Your task to perform on an android device: In the MakeMyTrip.com app,find a flight from Tokyo Hachijo Jima to Beijing departing on August 12, 2023 and returning on August 22, 2023 then select the flight between 4 p.m. to 4 p.m.
Image 0: 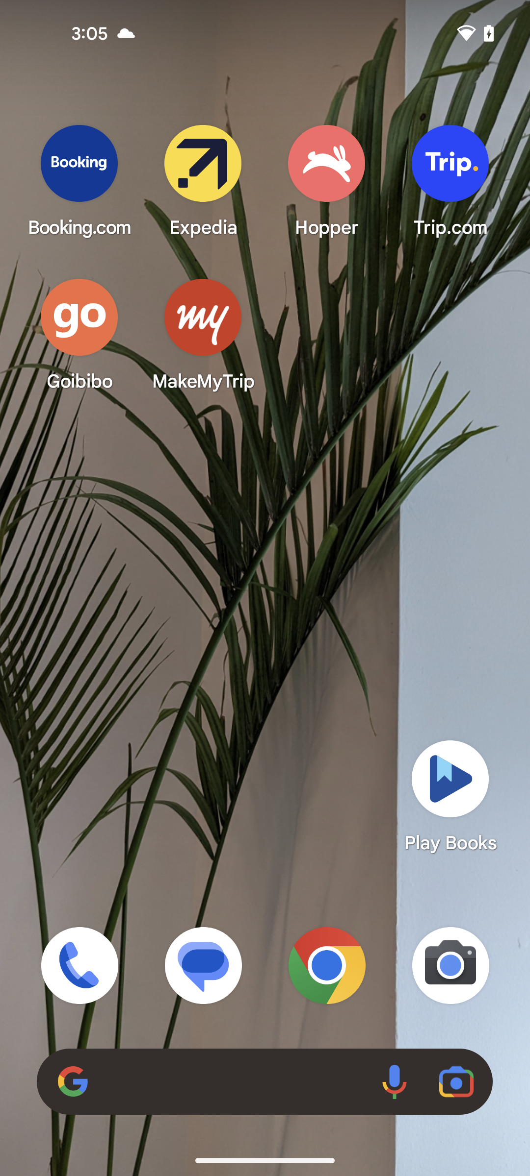
Open MakeMyTrip app
Step 0: open app "MakeMyTrip"
Image 1: 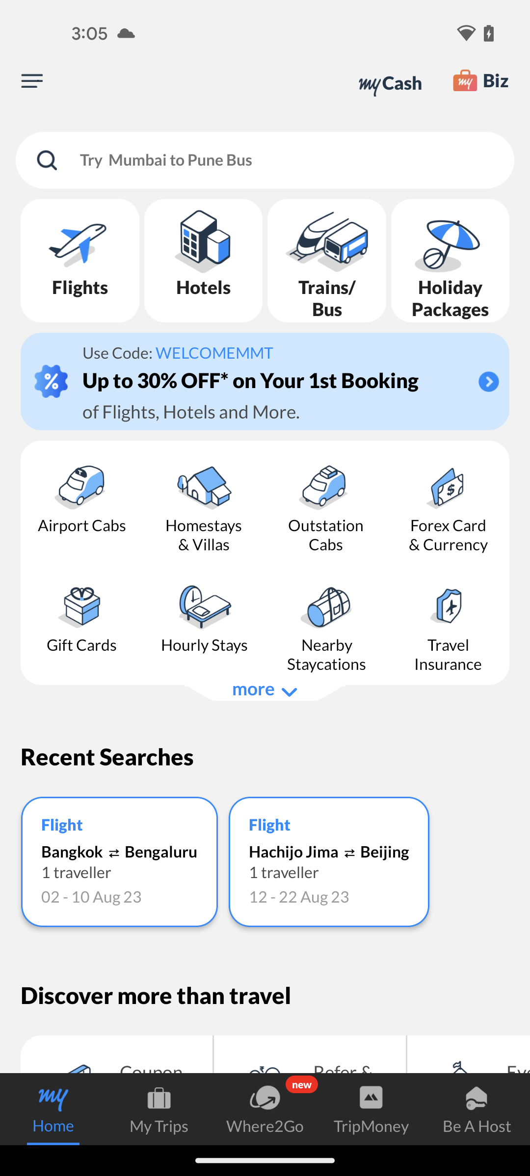
Click on the Flights option at the left top corner of the screen
Step 1: click (80, 261)
Image 2: 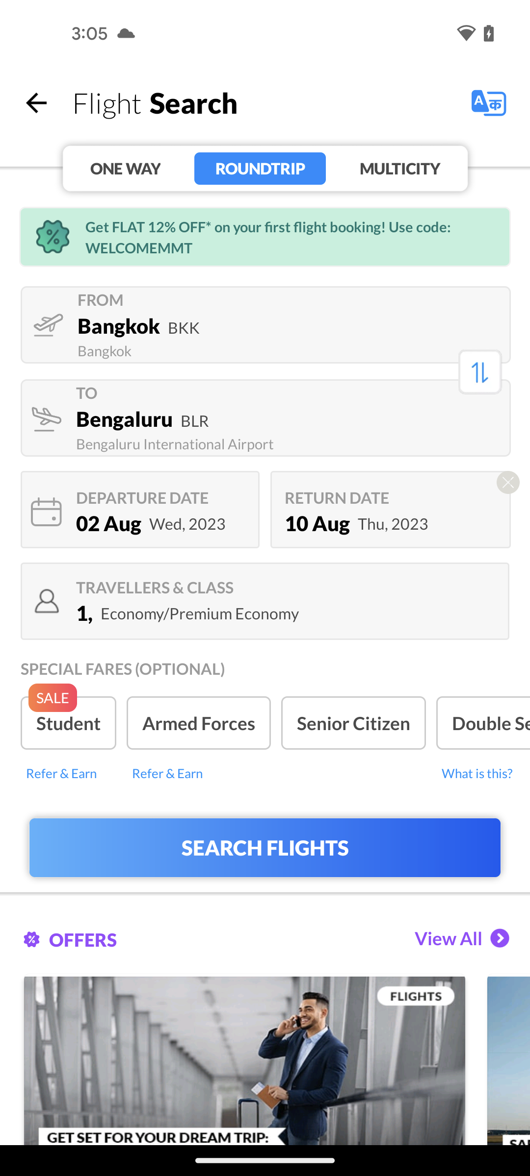
Click on the departure section
Step 2: click (287, 325)
Image 3: 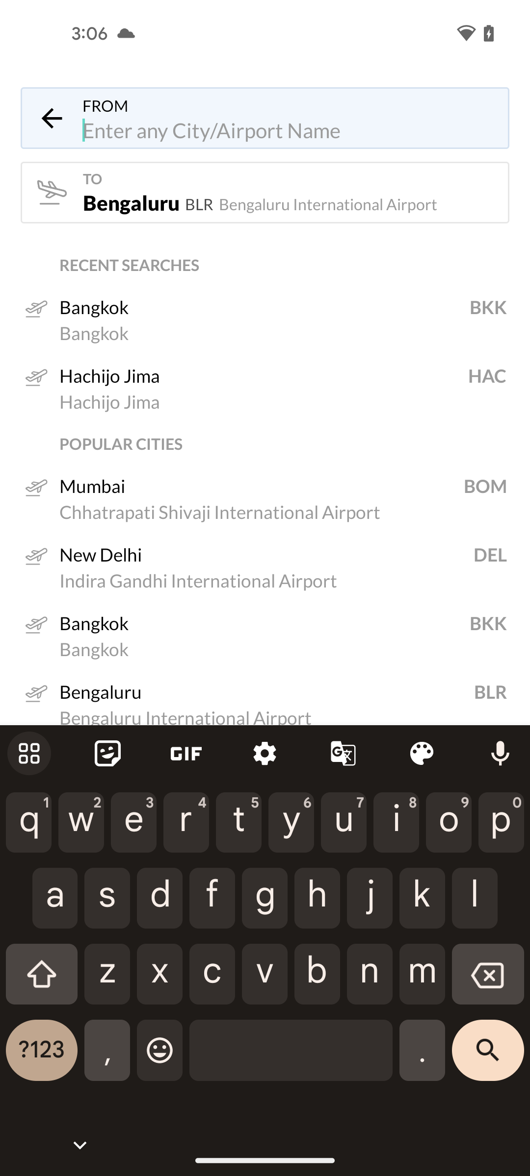
Search for Tokyo
Step 3: type "Tokyo"
Image 4: 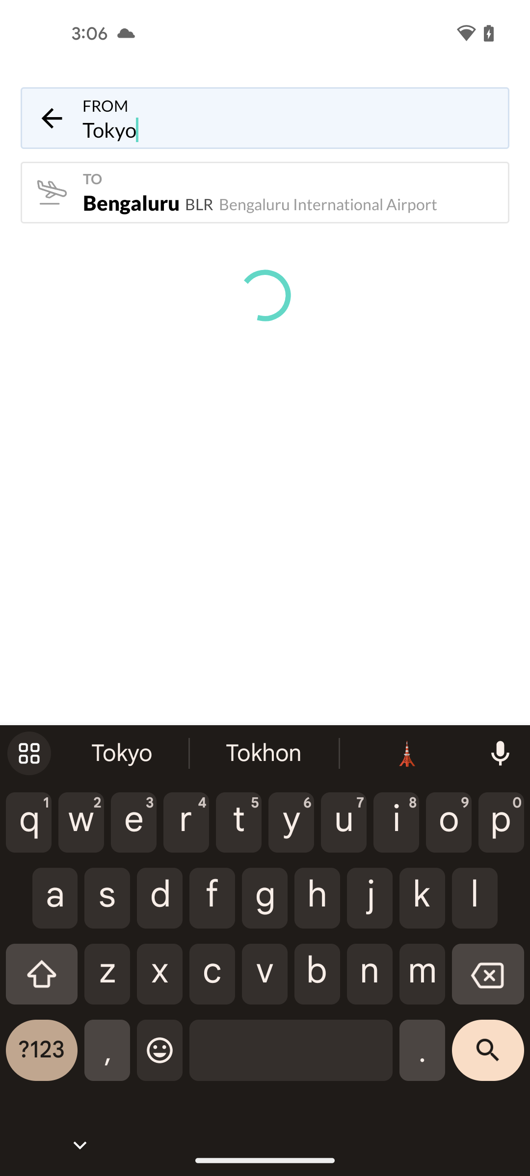
Search for Tokyo
Step 4: wait
Image 5: 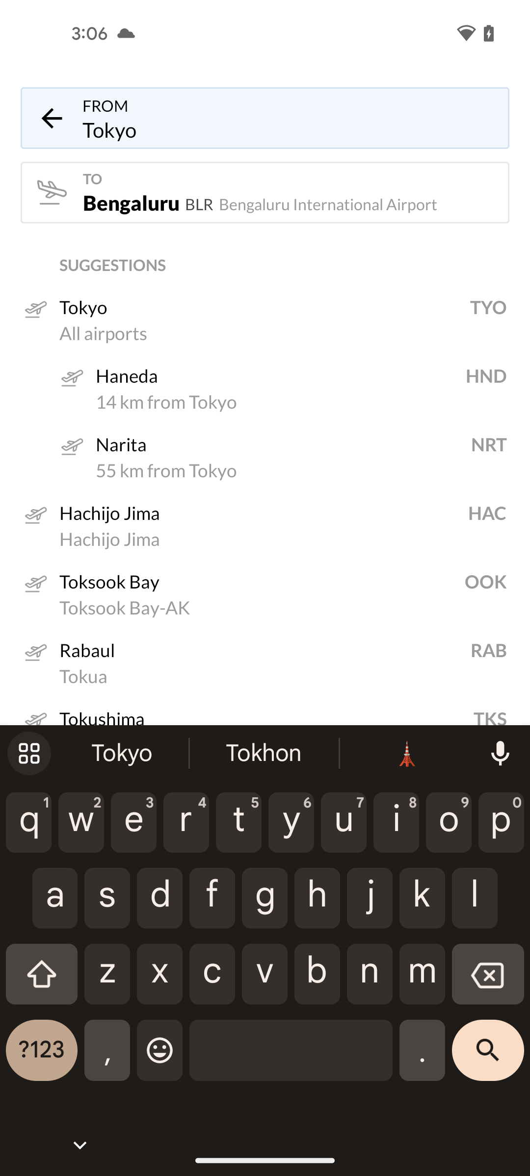
Select the Hachijo jima airport
Step 5: click (252, 513)
Image 6: 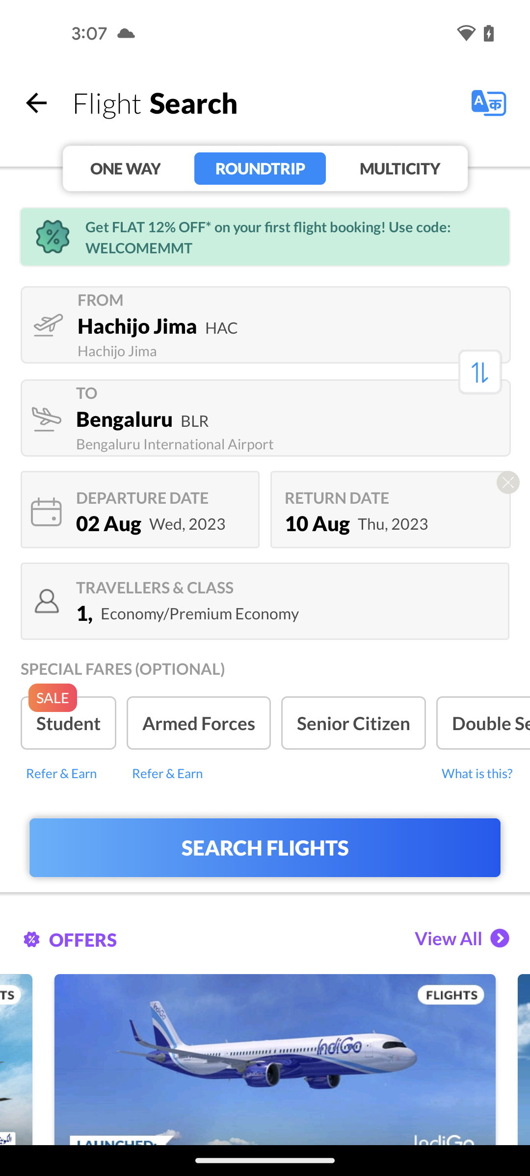
Tap on the destination section
Step 6: click (286, 417)
Image 7: 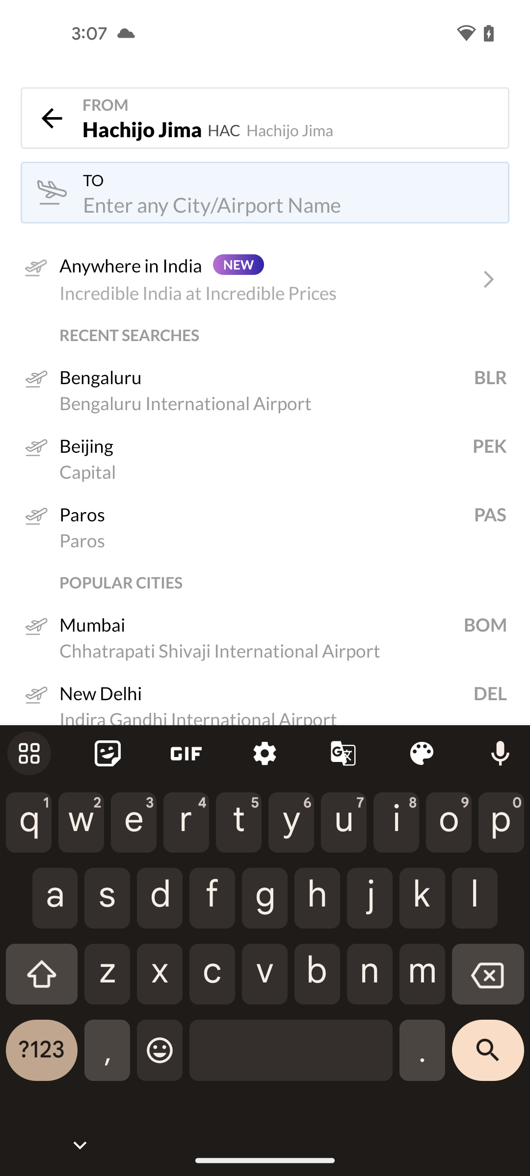
Search for Beijing airport
Step 7: type "Beijing"
Image 8: 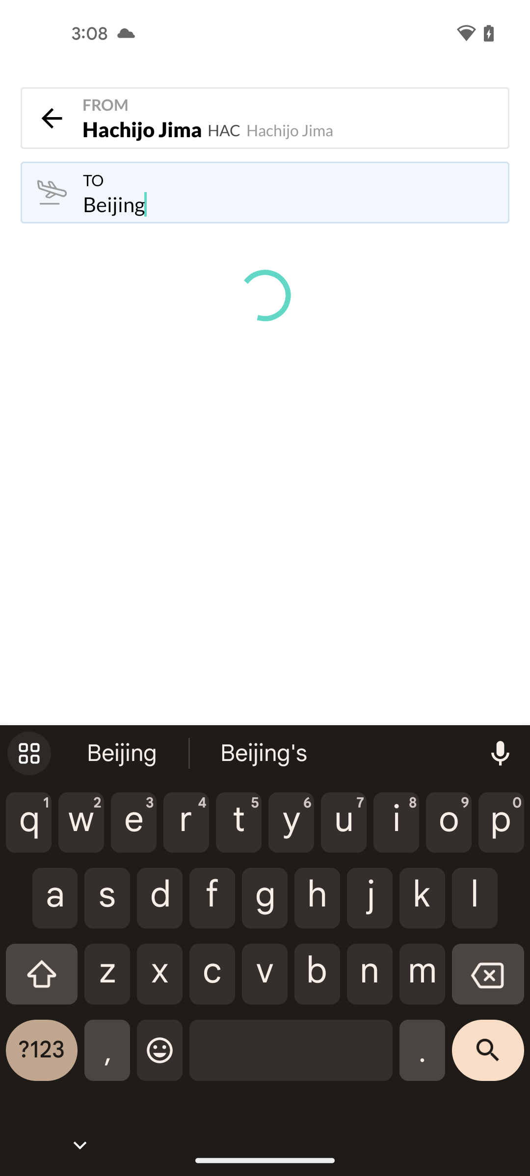
Search for Beijing airport
Step 8: wait
Image 9: 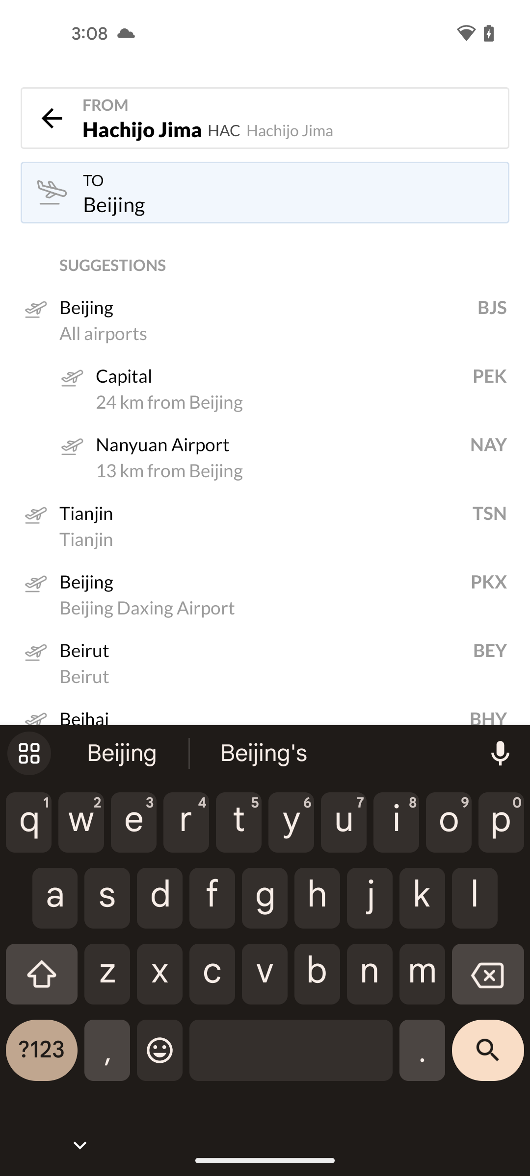
Select the capital airport
Step 9: click (272, 375)
Image 10: 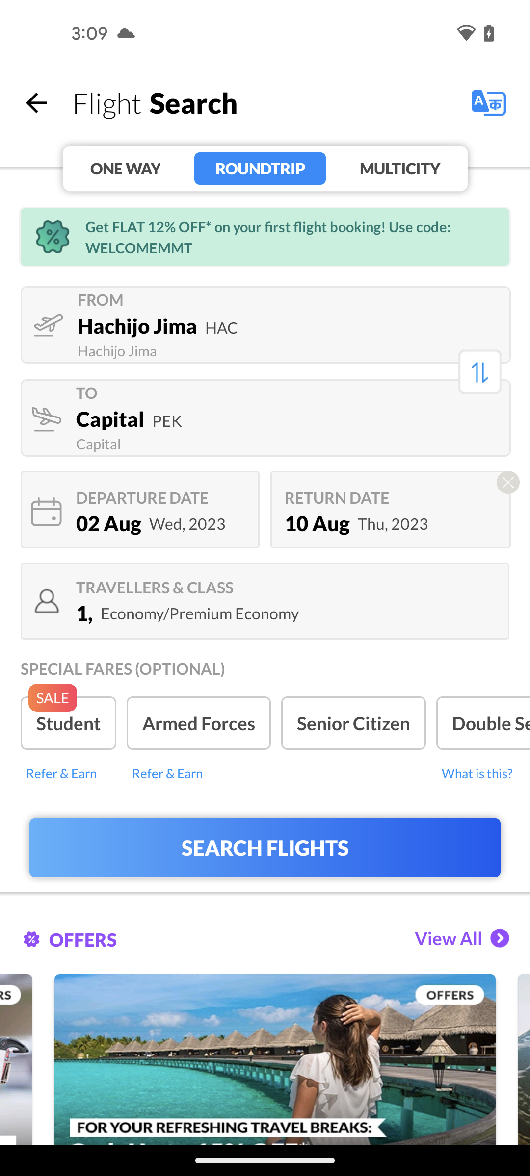
Click on the departure date section
Step 10: click (168, 497)
Image 11: 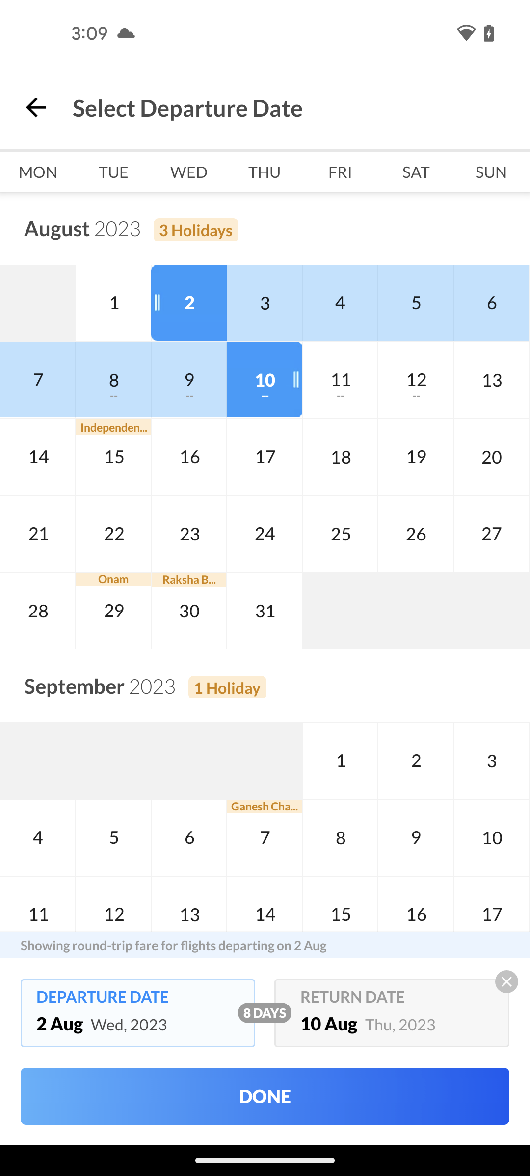
Select departure date 12 august
Step 11: click (416, 380)
Image 12: 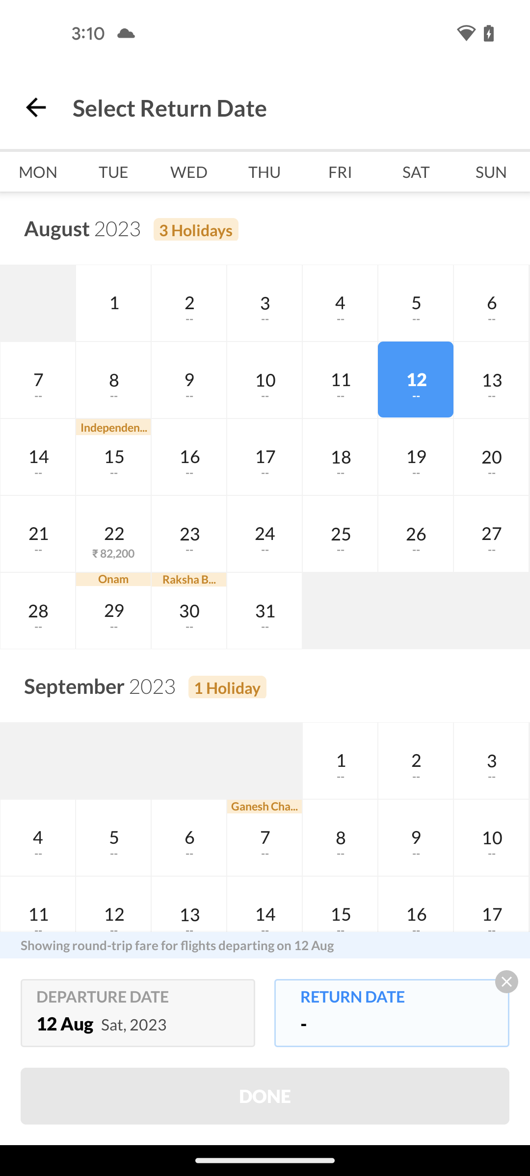
Select the return date to 22 august
Step 12: click (113, 534)
Image 13: 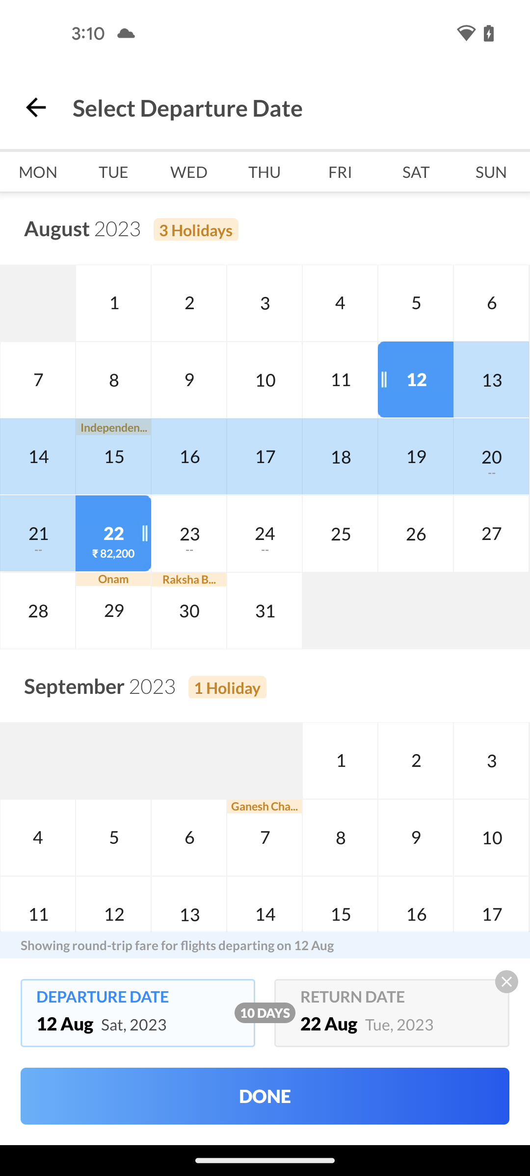
Click on the done button at the bottom of the screen
Step 13: click (264, 1068)
Image 14: 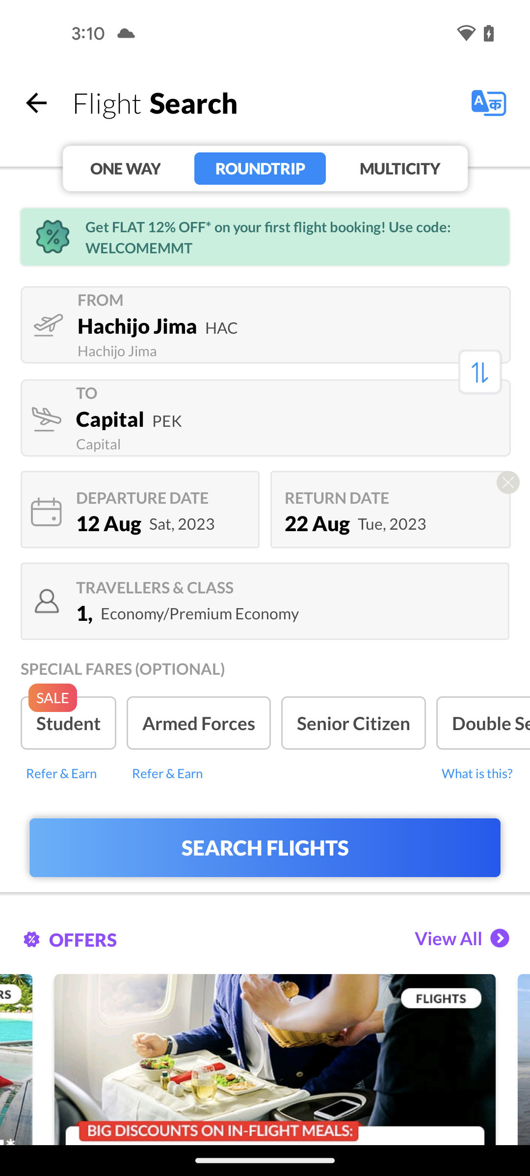
Click on the search flights button
Step 14: click (265, 847)
Image 15: 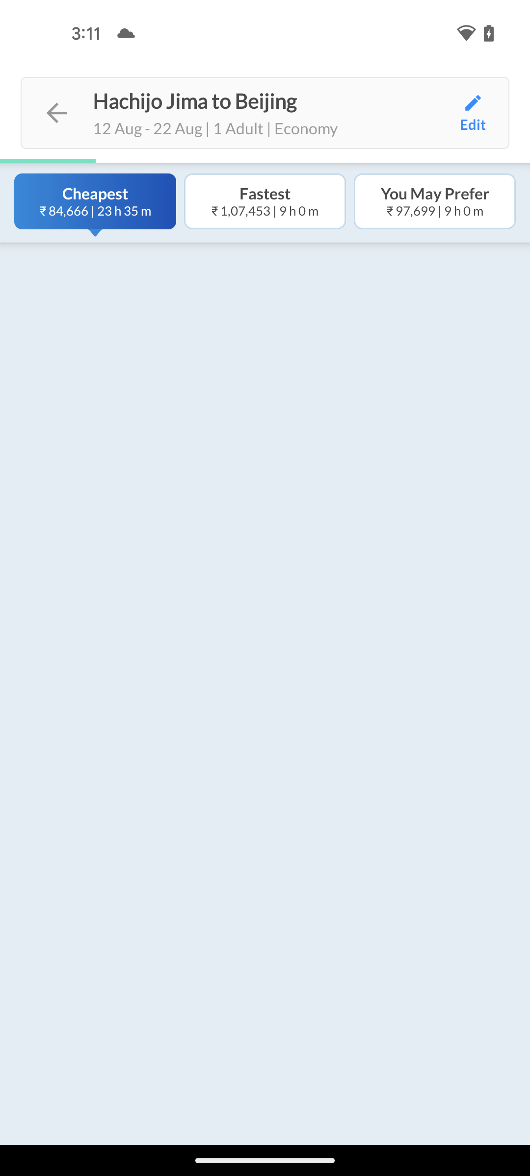
Click on the search flights button
Step 15: wait
Image 16: 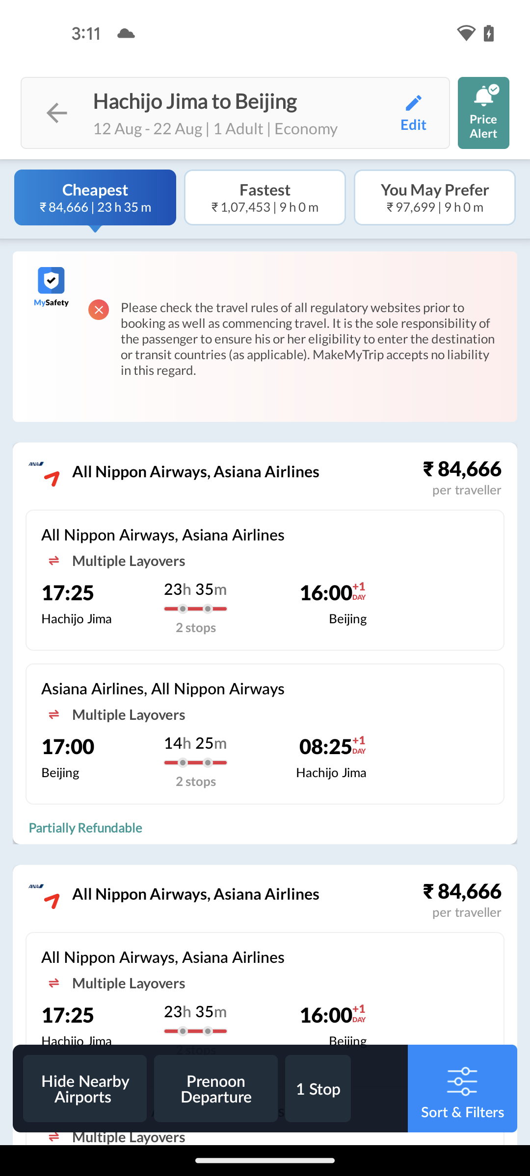
Click on the second search result
Step 16: click (265, 734)
Image 17: 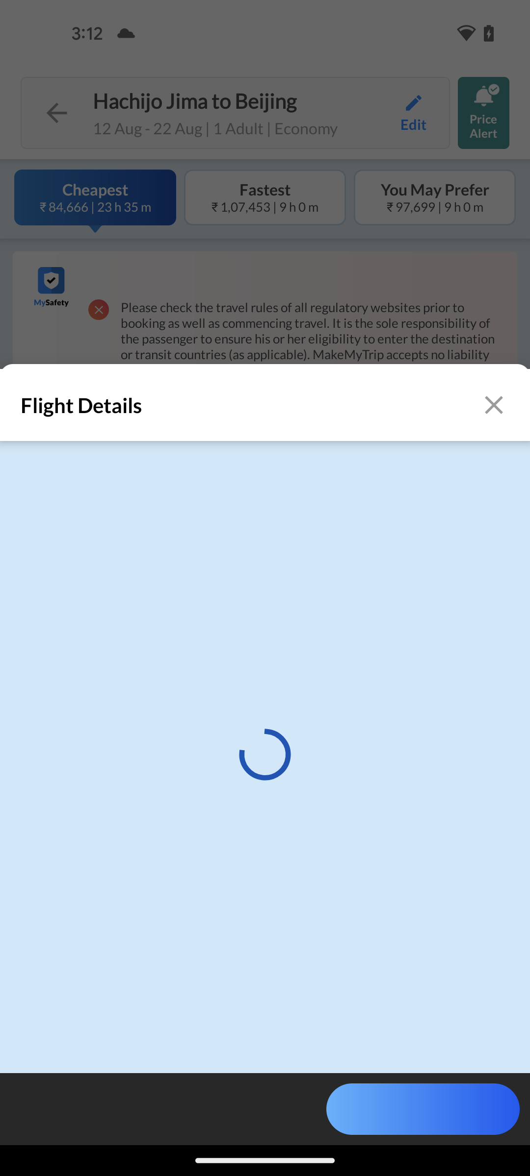
Click on the second search result
Step 17: wait